Your task to perform on an android device: Go to the topmost hardware app and search for the claw hammer with wooden handle.
Image 0: 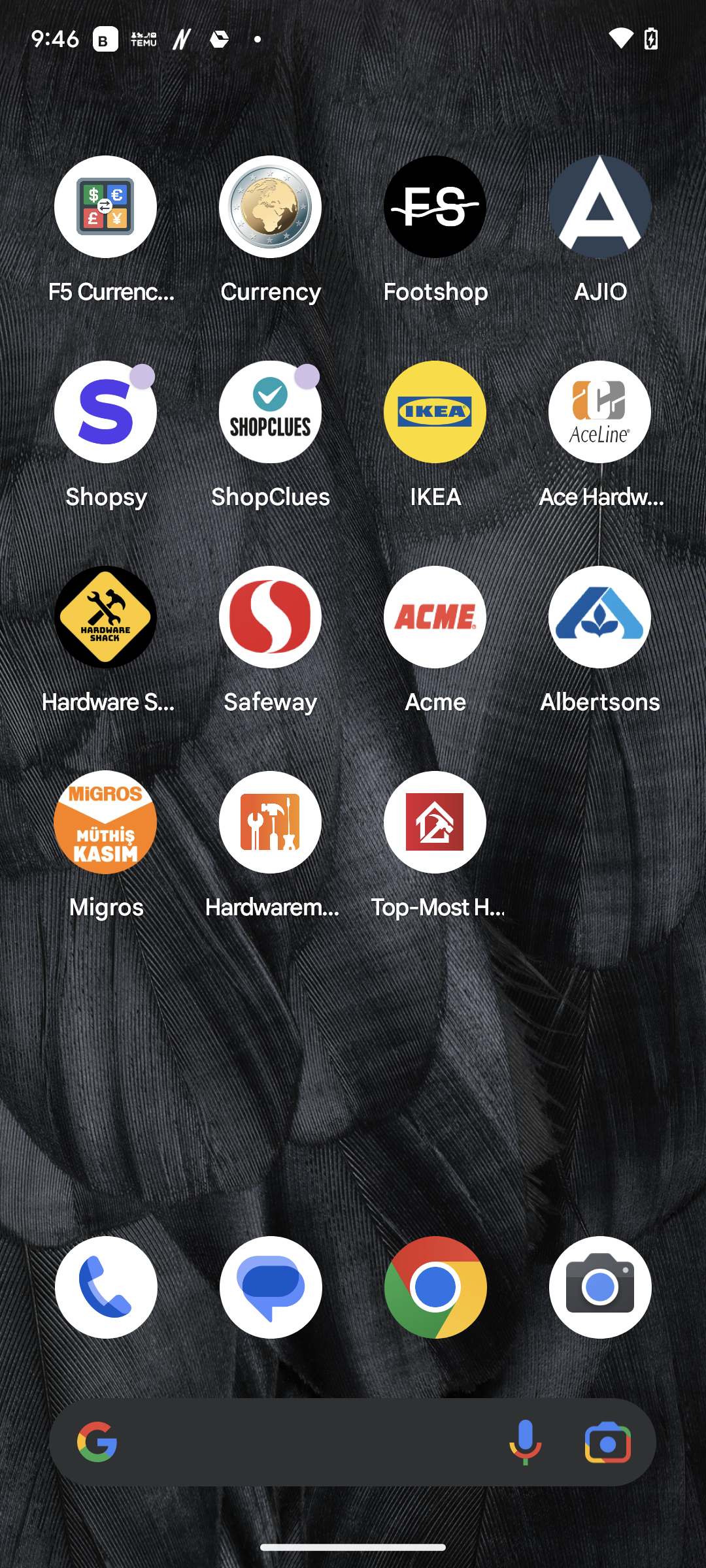
Open the Top-Most Hardware app.
Step 0: open app "Top-Most Hardware"
Image 1: 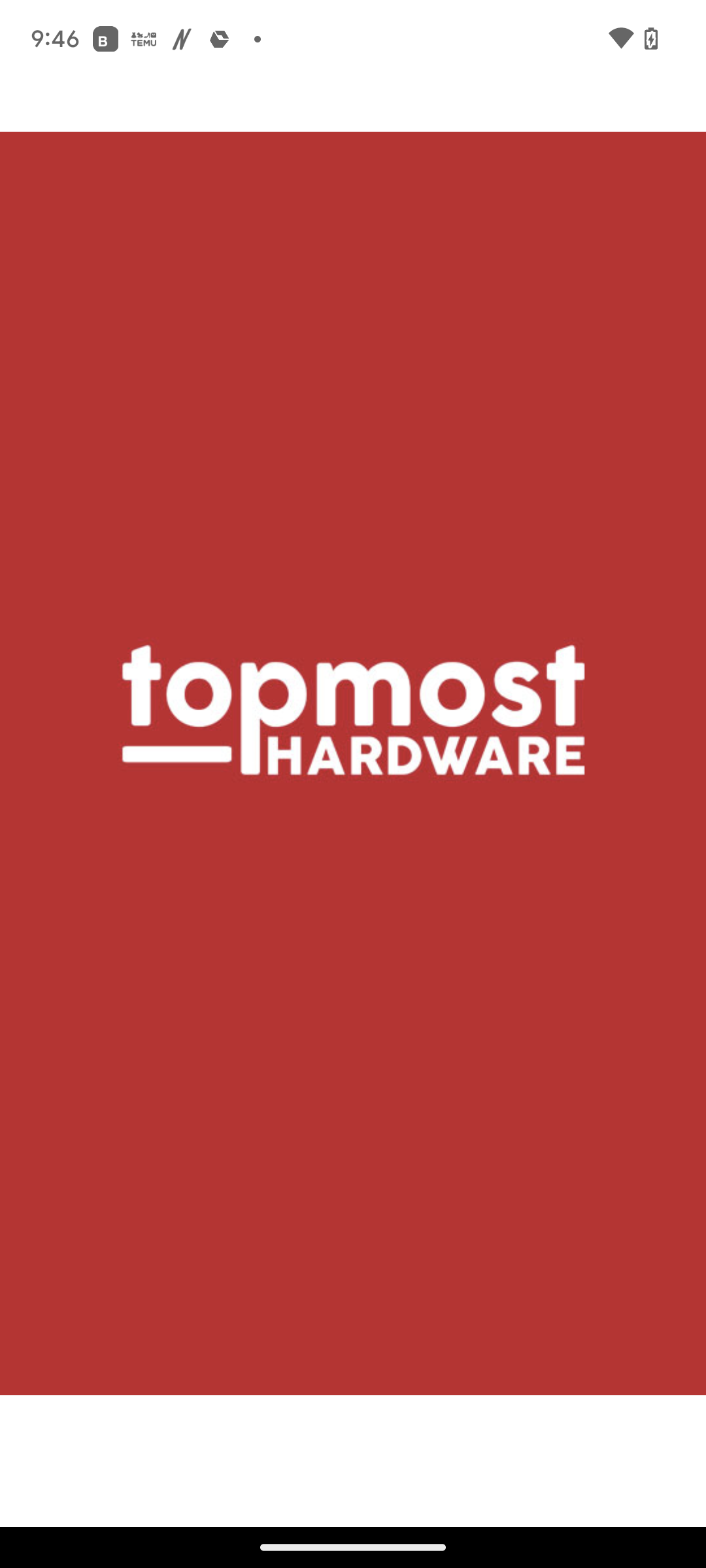
Open the Top-Most Hardware app.
Step 1: wait
Image 2: 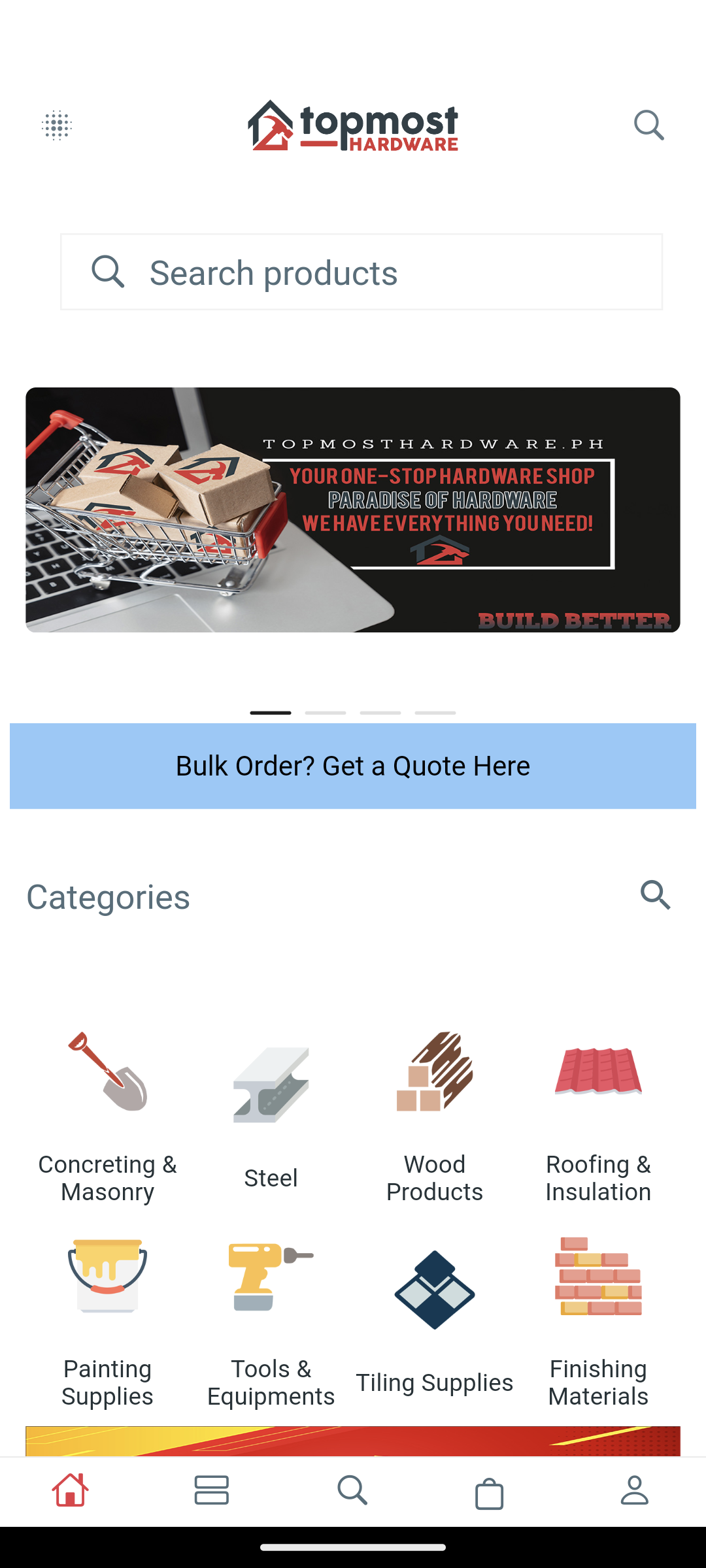
Click on the search bar at the top of the screen.
Step 2: click (353, 271)
Image 3: 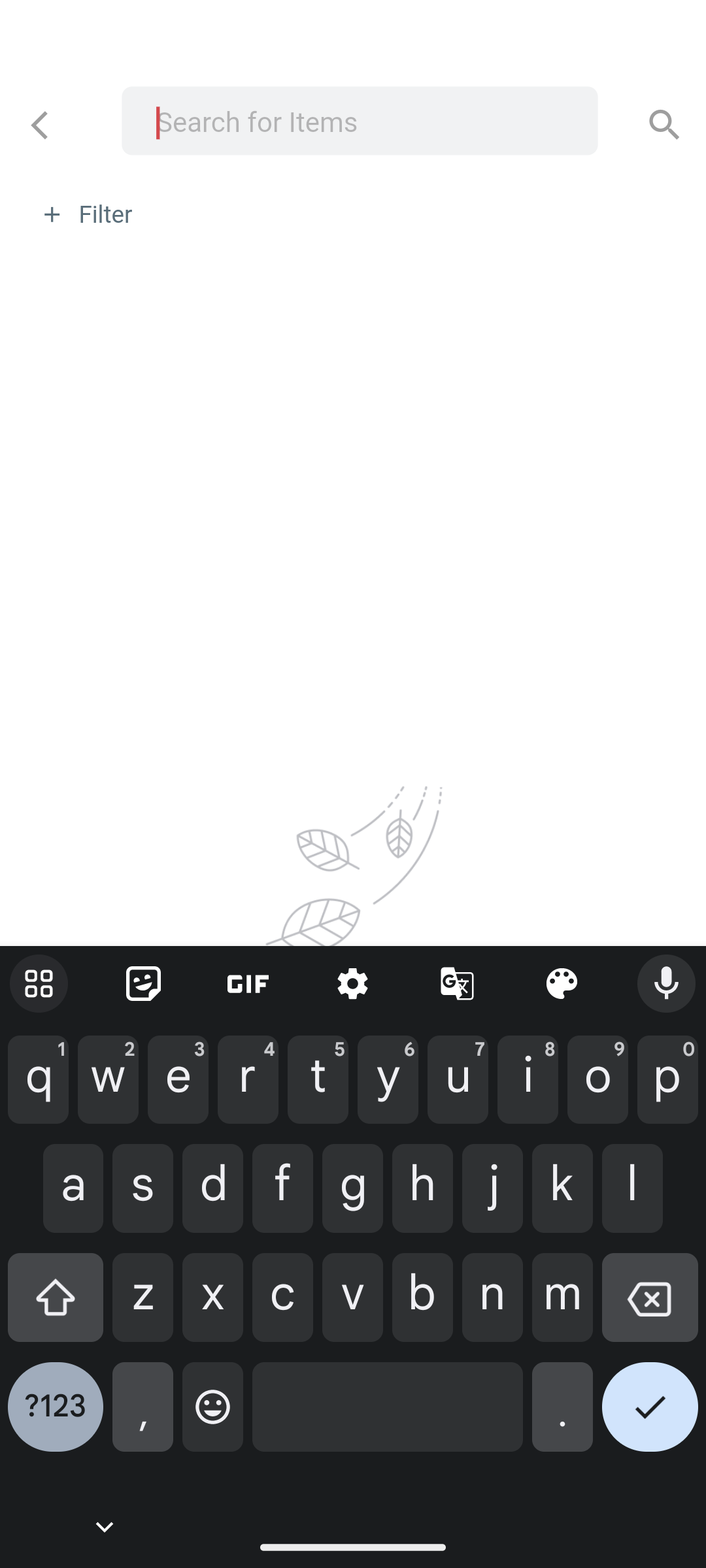
Type claw hammer in the search bar.
Step 3: type "claw hammer"
Image 4: 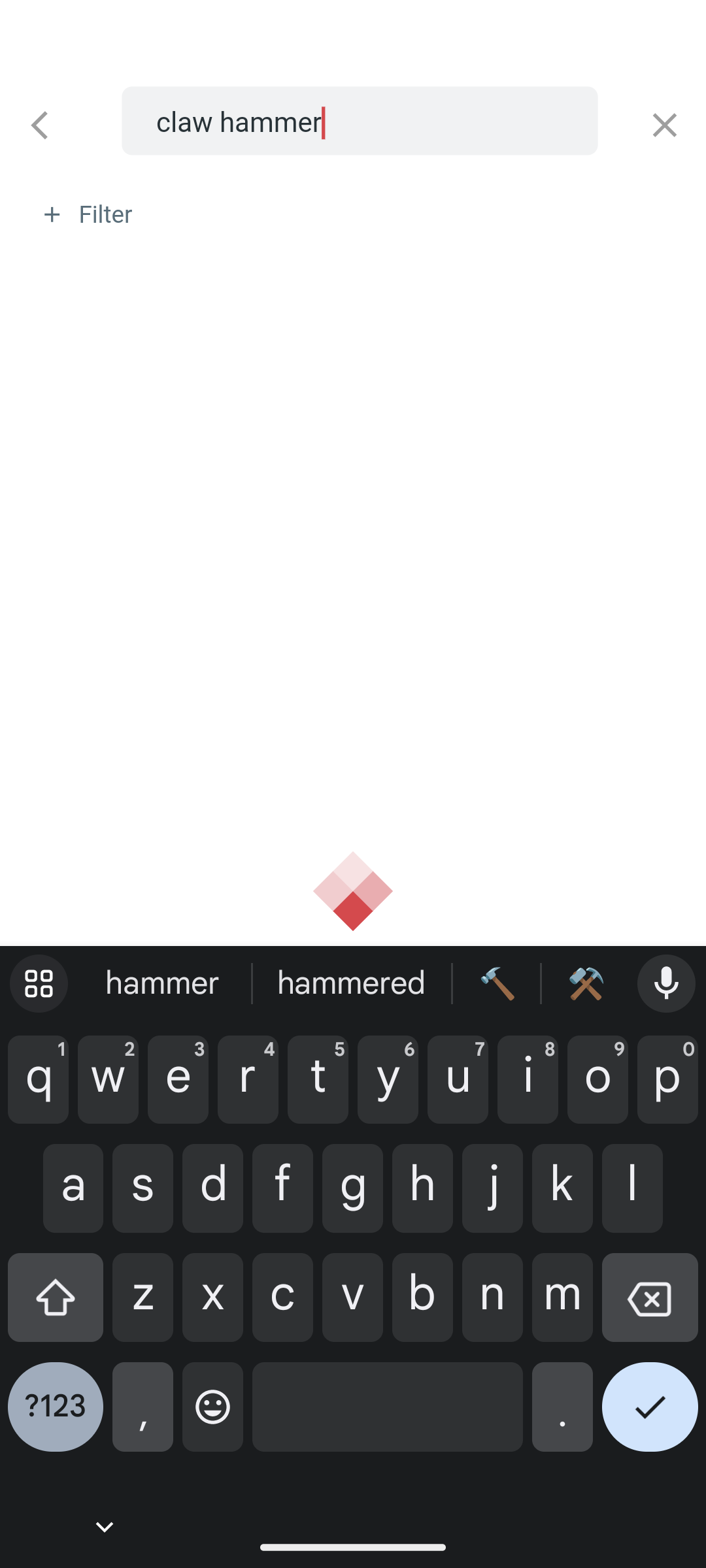
Click on the tick icon at the bottom right corner of the screen.
Step 4: click (650, 1417)